Your task to perform on an android device: View all the details of the Philadelphia to New York flight of American Airlines in the Kayak app.
Image 0: 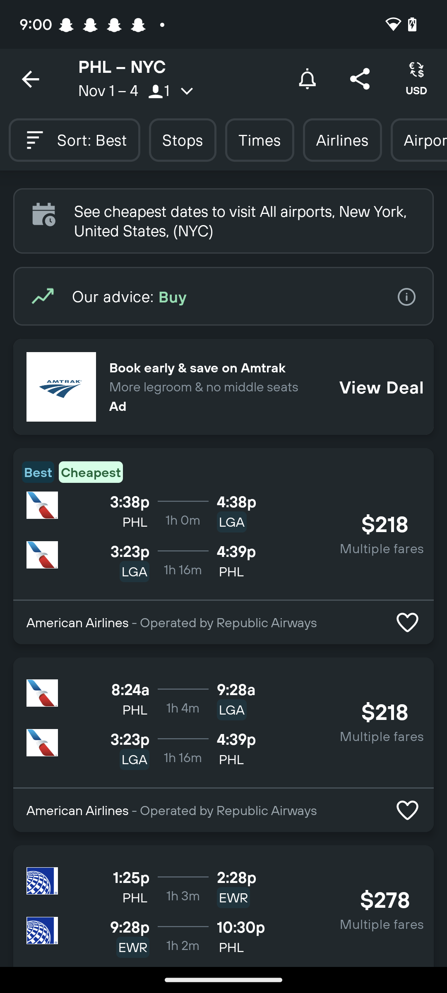
Click on American Airlines in the middle of the screen.
Step 0: click (199, 543)
Image 1: 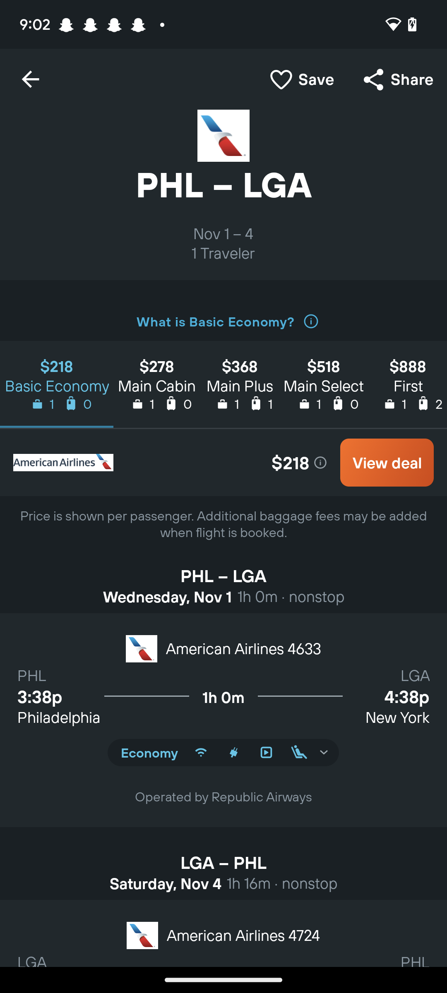
Click on the drop-down icon in the middle of the screen.
Step 1: click (319, 753)
Image 2: 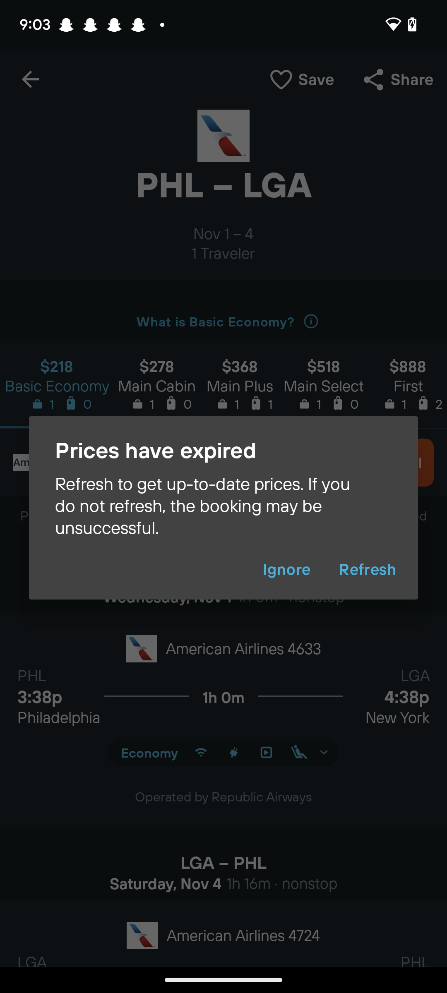
Click on the drop-down icon in the middle of the screen.
Step 2: click (286, 569)
Image 3: 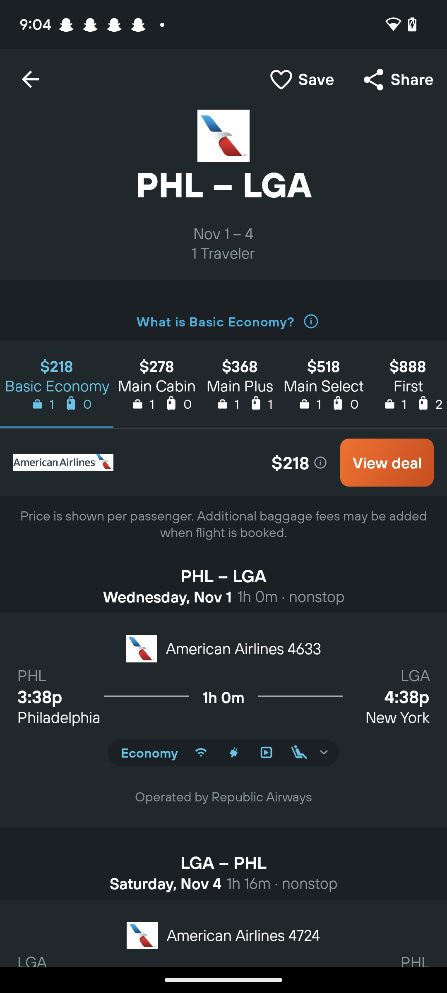
Click on the drop-down icon in the middle of the screen.
Step 3: click (319, 749)
Image 4: 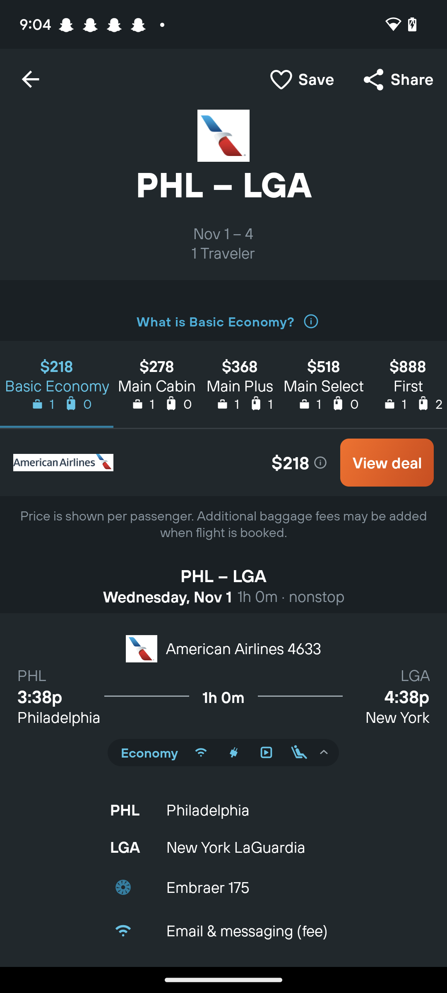
Scroll up
Step 4: scroll down